Your task to perform on an android device: Add the product Toblerone milk chocolate to the cart in the DMart ready app
Image 0: 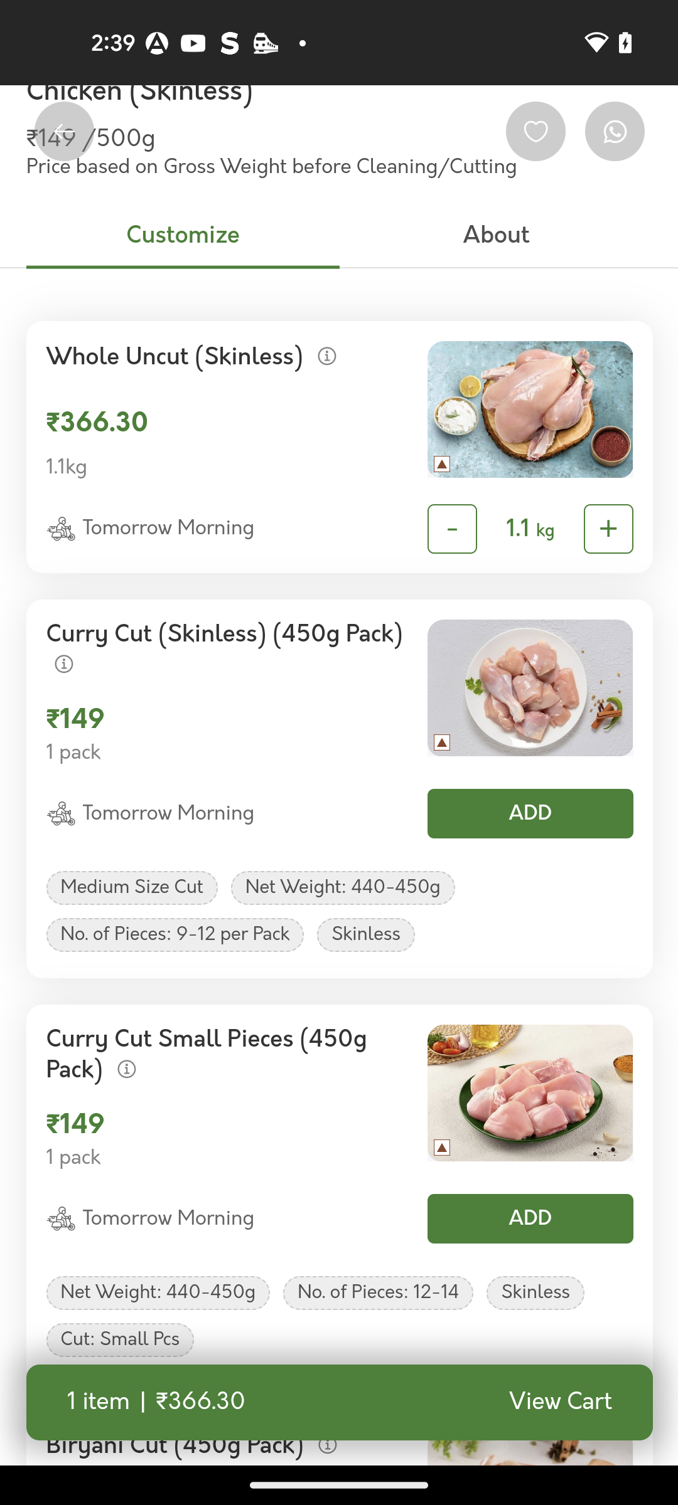
Open the DMart ready app
Step 0: open app "DMart Ready"
Image 1: 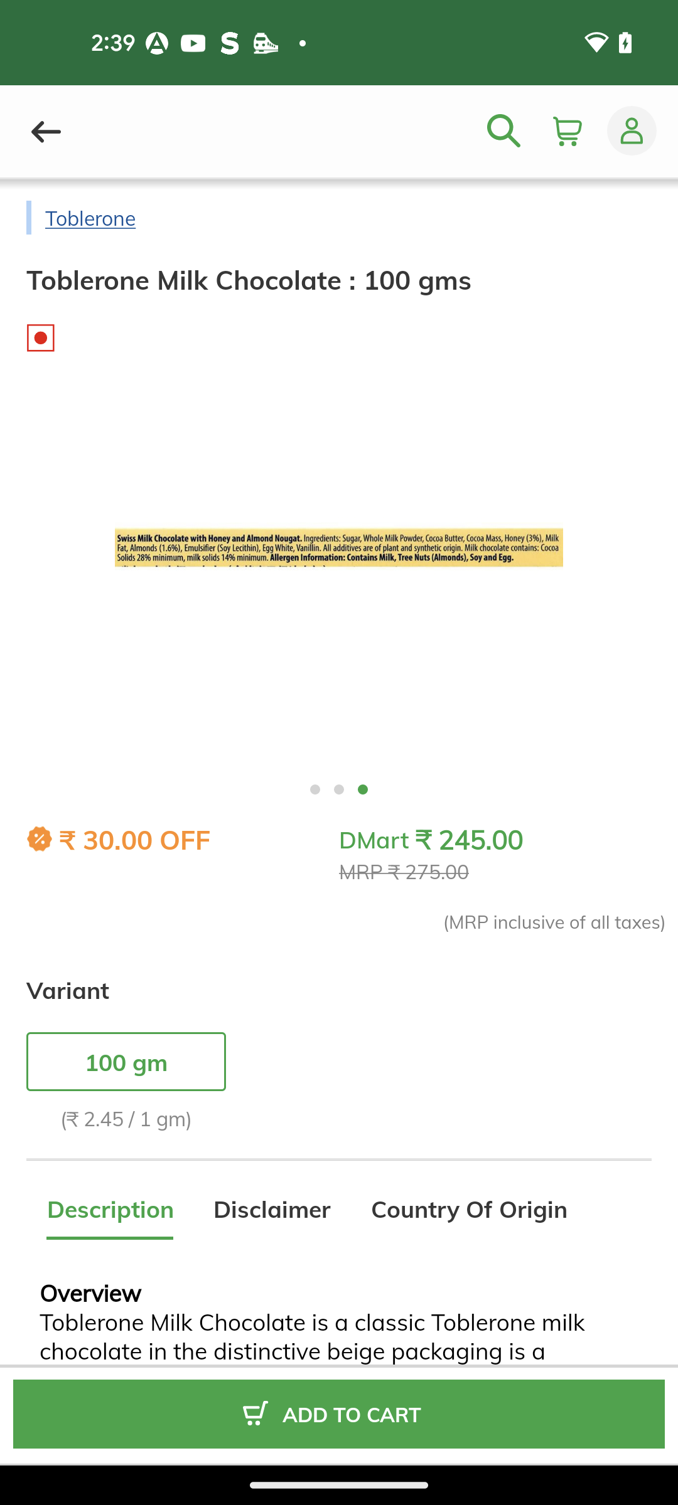
Click on the Add to cart button at the bottom of the screen .
Step 1: click (352, 1413)